Your task to perform on an android device: I'm bored and want to read something new, so I want to look for an WOMEN IN ISLAM by Hakki Yilmaz book and open it in the Google Play Books app.
Image 0: 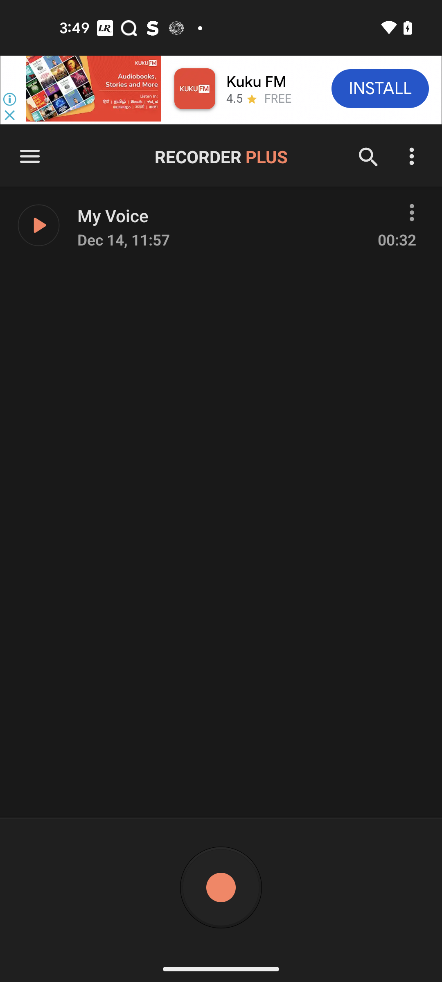
Open the Google Play Books app
Step 0: open app "Google Play Books"
Image 1: 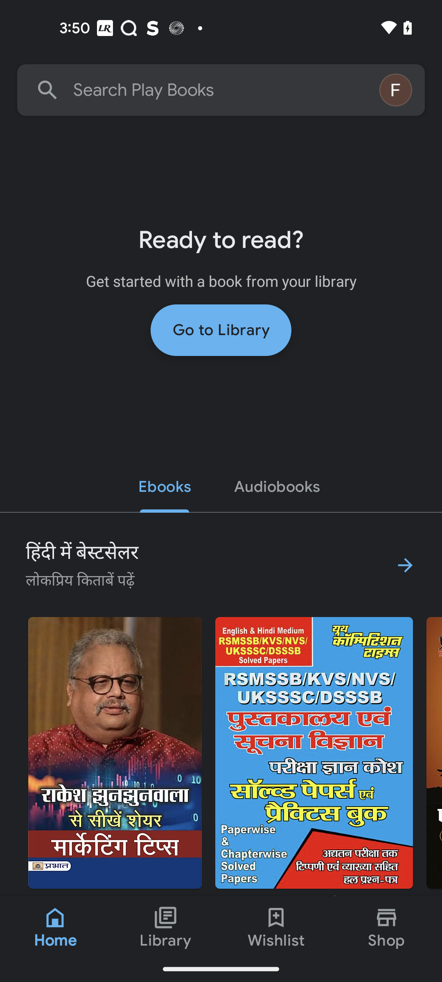
Go to the search bar
Step 1: click (143, 90)
Image 2: 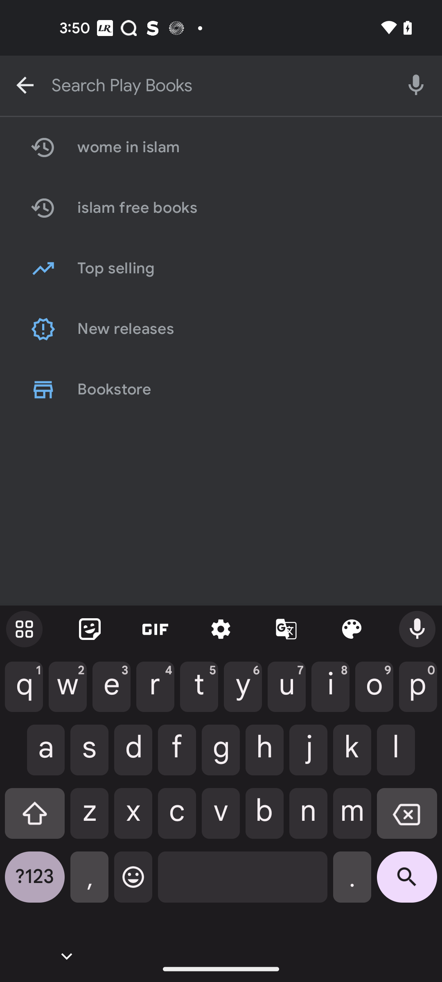
Search for  WOMEN IN ISLAM by Hakki Yilmaz
Step 2: type " WOMEN IN ISLAM by Hakki Yilmaz"
Image 3: 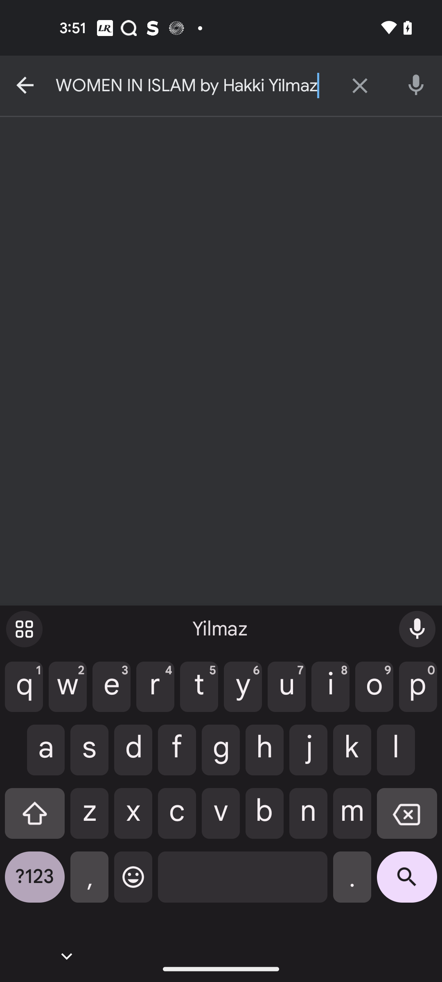
Click on the search icon at the bottom right corner of the screen
Step 3: click (407, 883)
Image 4: 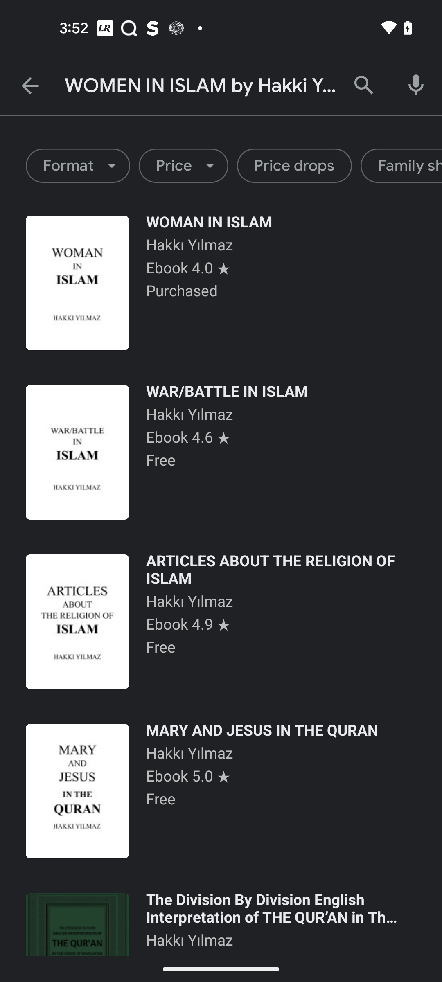
Open the first search result
Step 4: click (221, 283)